Your task to perform on an android device: Open the Medito app, I want to listen to a guided meditation so i can stay motivated for a full day
Image 0: 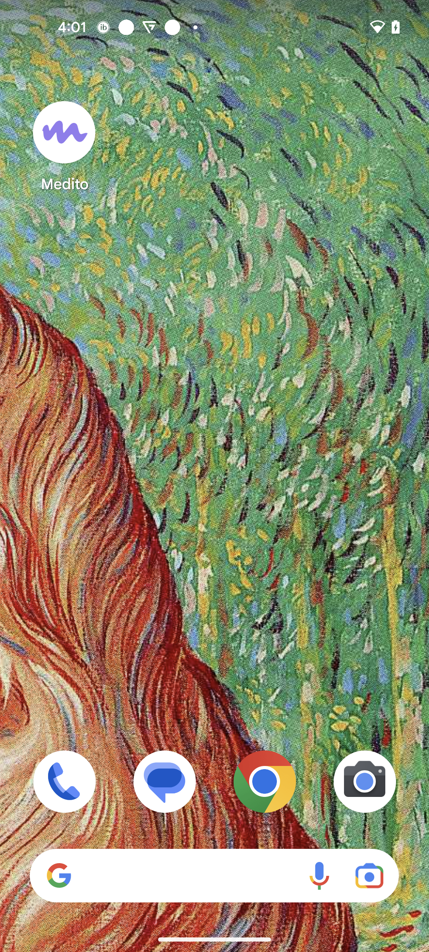
Open the Medito app
Step 0: open app "Medito"
Image 1: 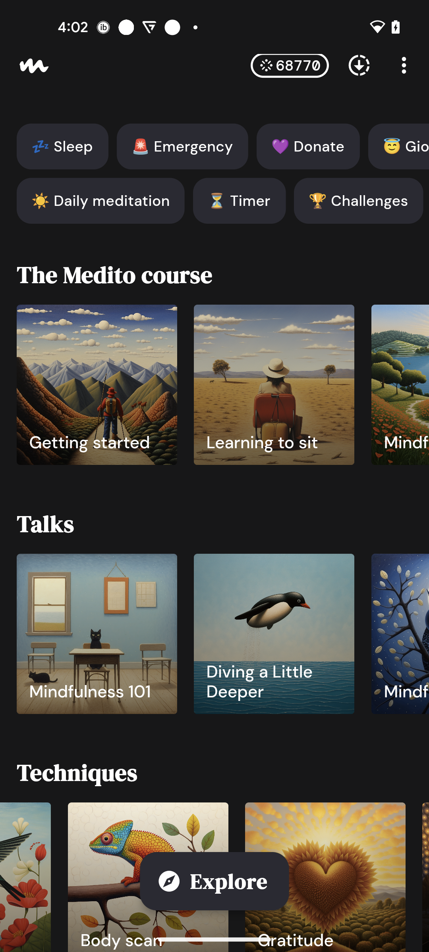
Click on the Getting started
Step 1: click (97, 385)
Image 2: 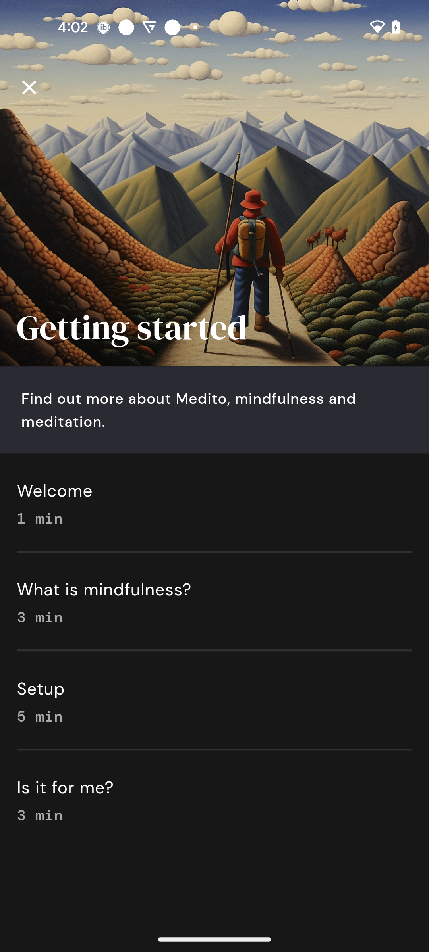
Click on the Welcome option
Step 2: click (214, 502)
Image 3: 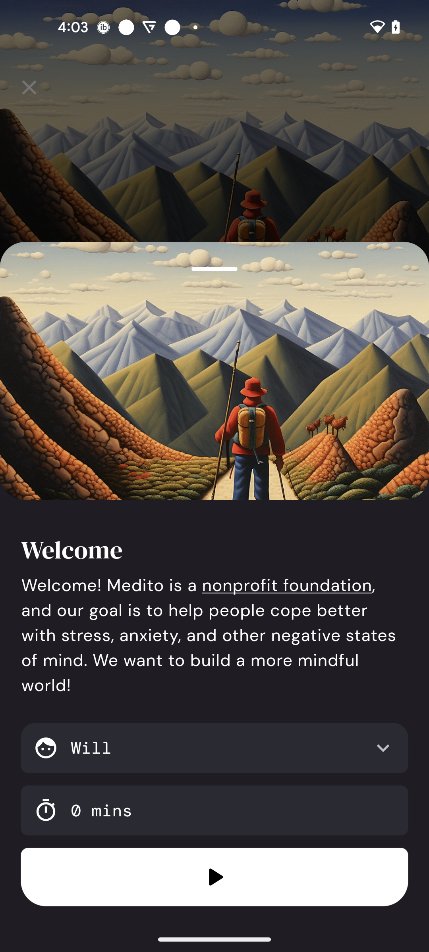
Click on the Play button
Step 3: click (215, 877)